Your task to perform on an android device: Share my report with my friend Rick Weinstein at his email address, rick.weinstein@dayrep.com.
Image 0: 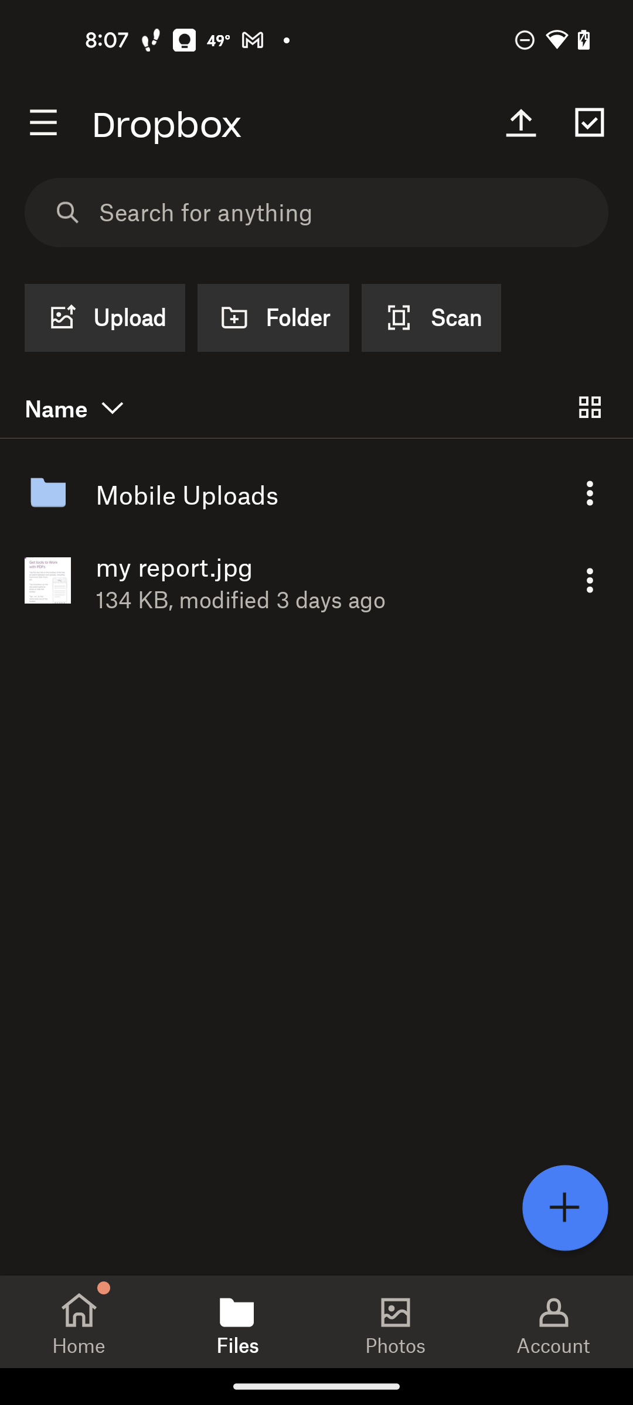
Click on the three dots next to my report.jpg
Step 0: click (590, 580)
Image 1: 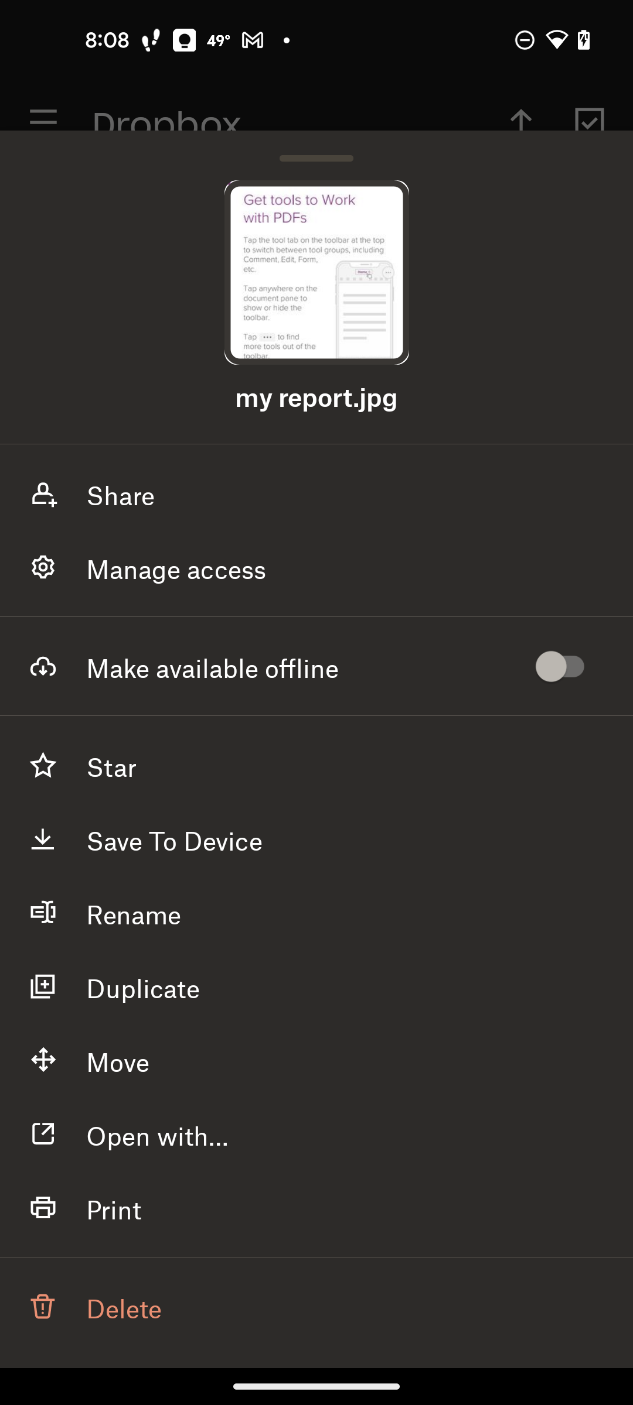
Click on the Share
Step 1: click (121, 494)
Image 2: 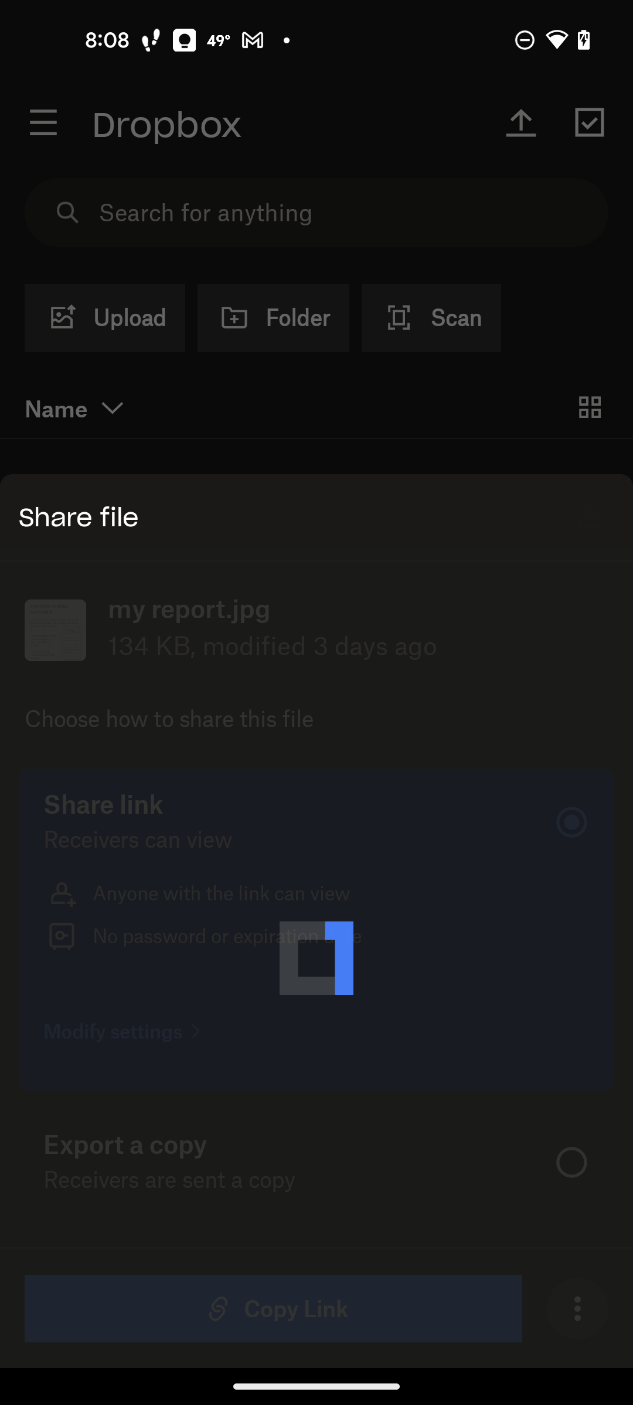
Click on the Share
Step 2: wait
Image 4: 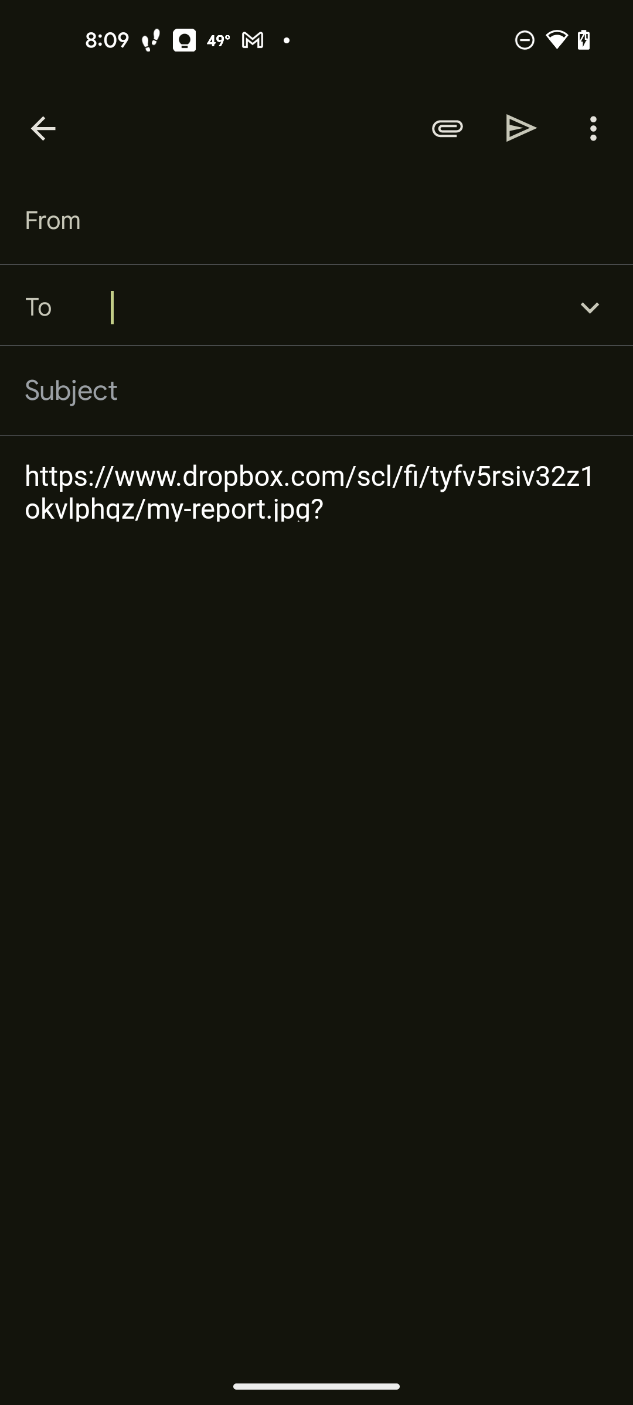
Type rick.weinstein@dayrep.com
Step 4: type "rick.weinstein@dayrep.com"
Image 5: 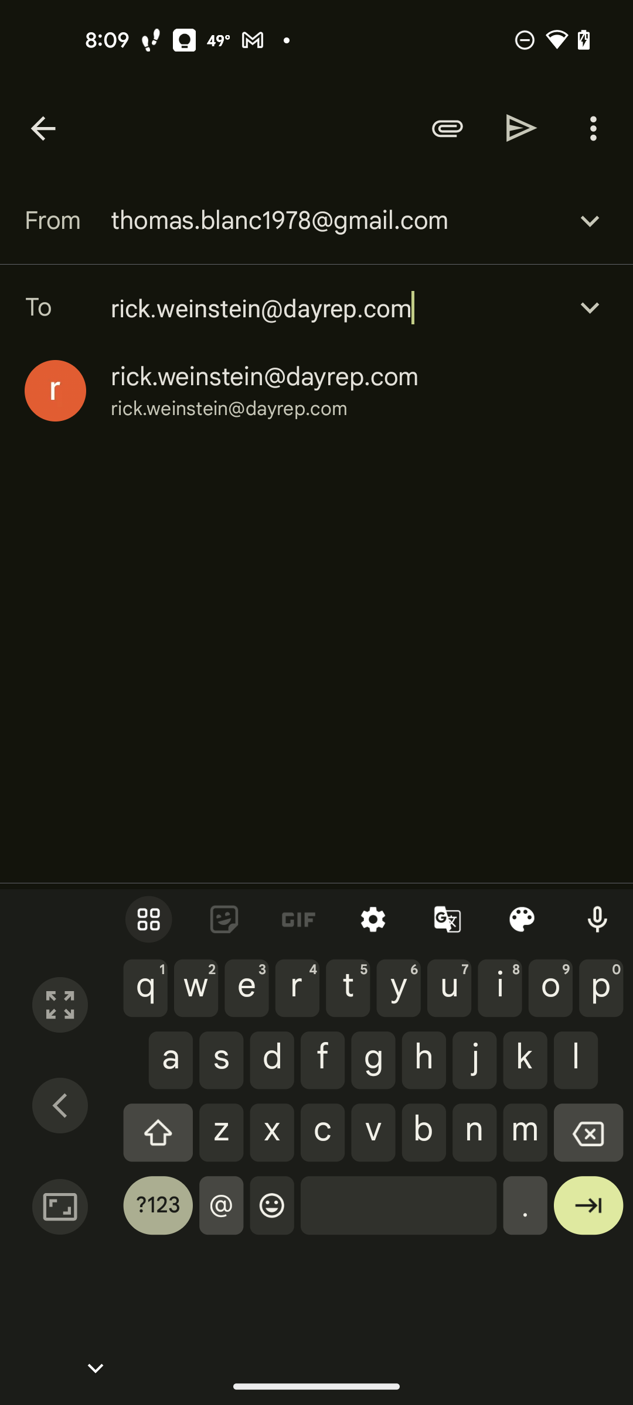
Click on the suggested mail id
Step 5: click (264, 376)
Image 6: 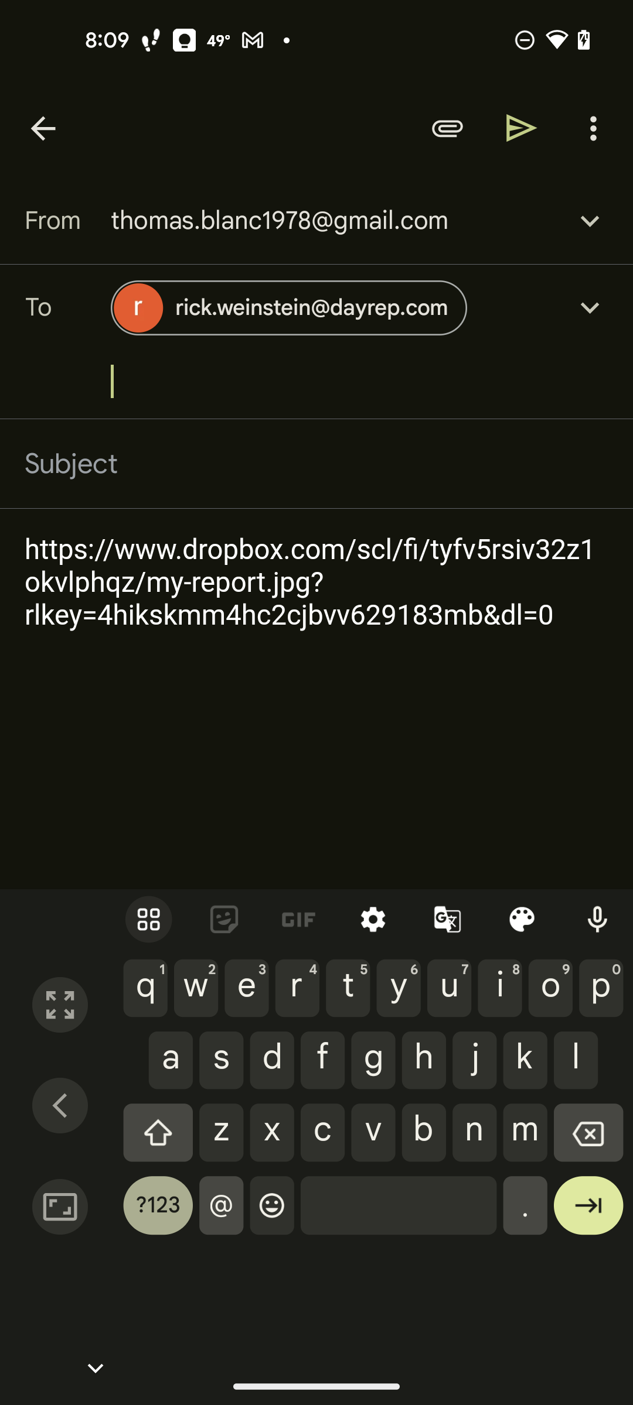
Click on the send button at the top right of the screen
Step 6: click (522, 128)